Your task to perform on an android device: I want to check my events for this month because I need a week off from work
Image 0: 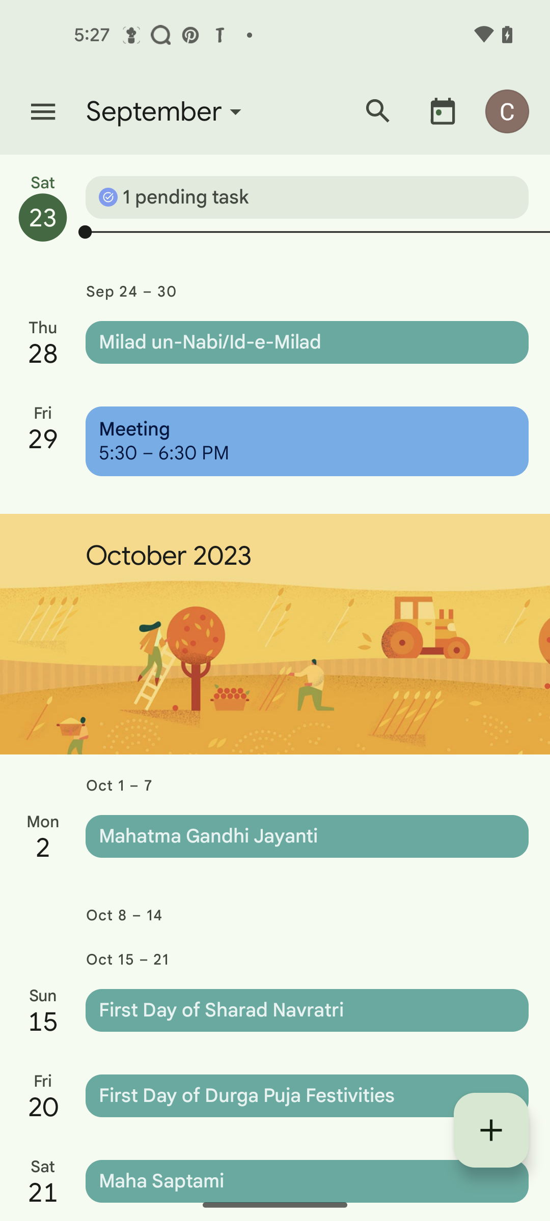
click on the menu icon
Step 0: click (43, 111)
Image 1: 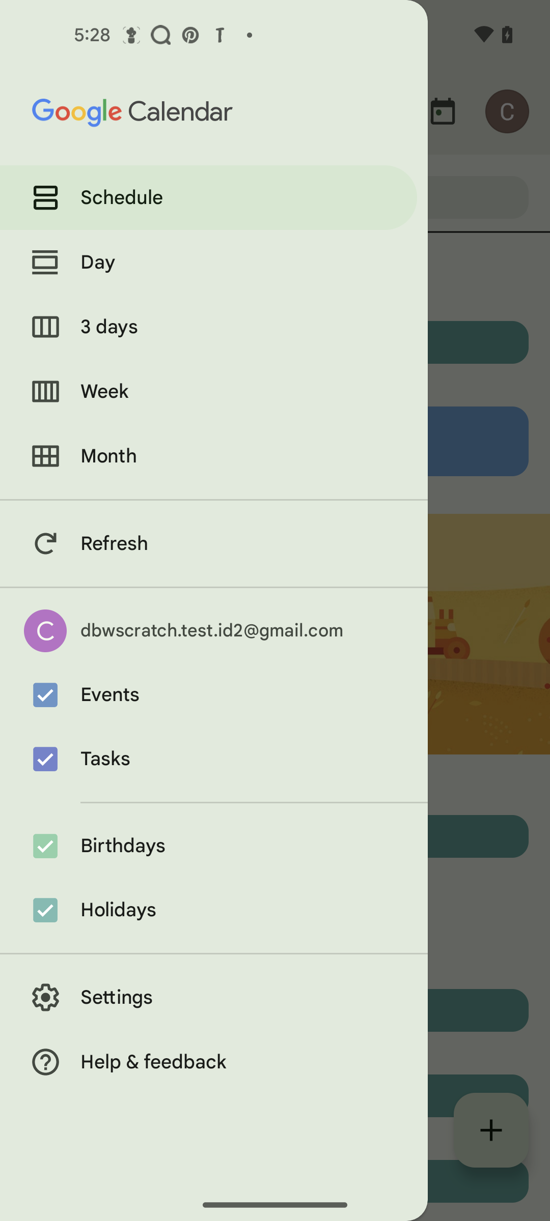
click on the month
Step 1: click (214, 456)